Your task to perform on an android device: The computer table in my room is very old and damaged, and I want to replace it with a new wall mounted folding table, so find a wall mounted folding table for me in the Temu app.
Image 0: 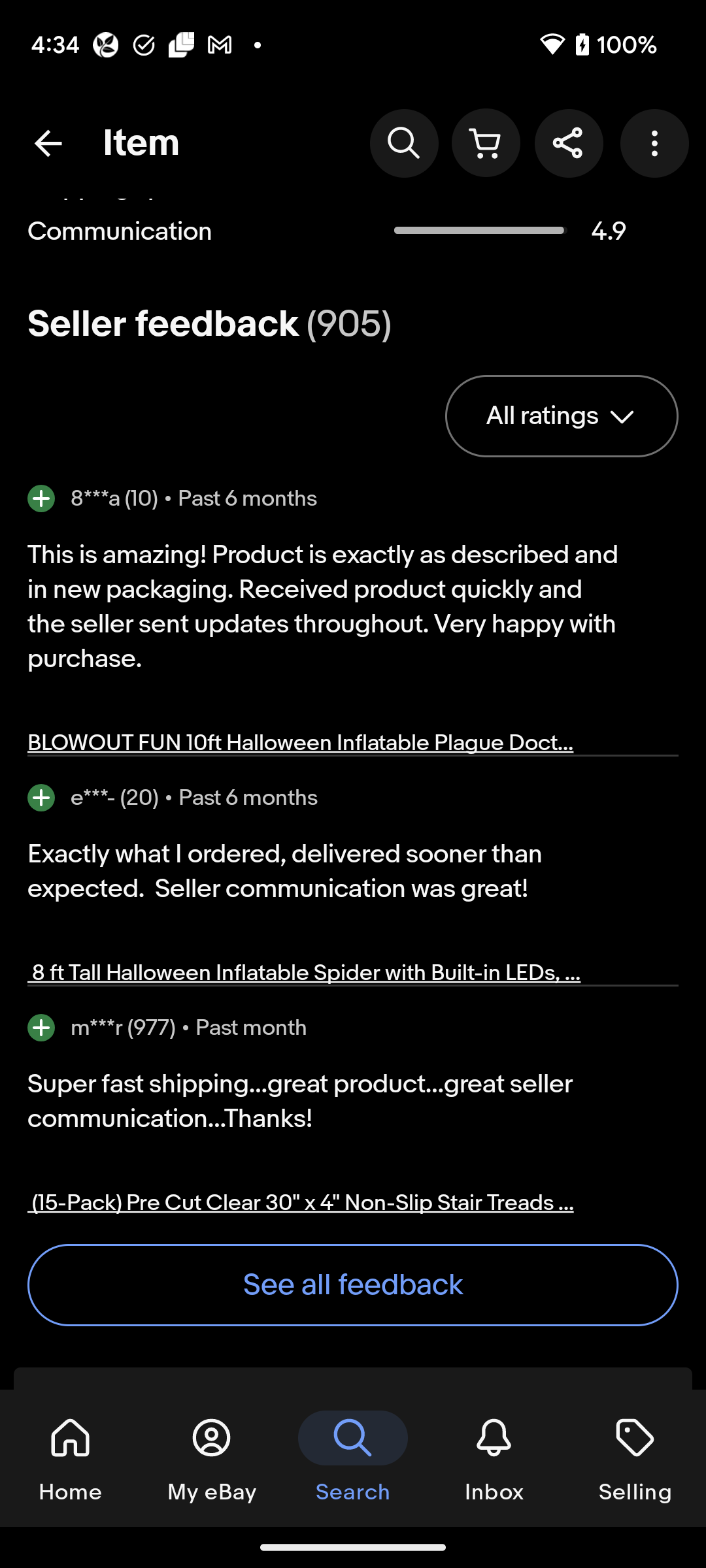
Open the Temu app.
Step 0: open app "Temu"
Image 1: 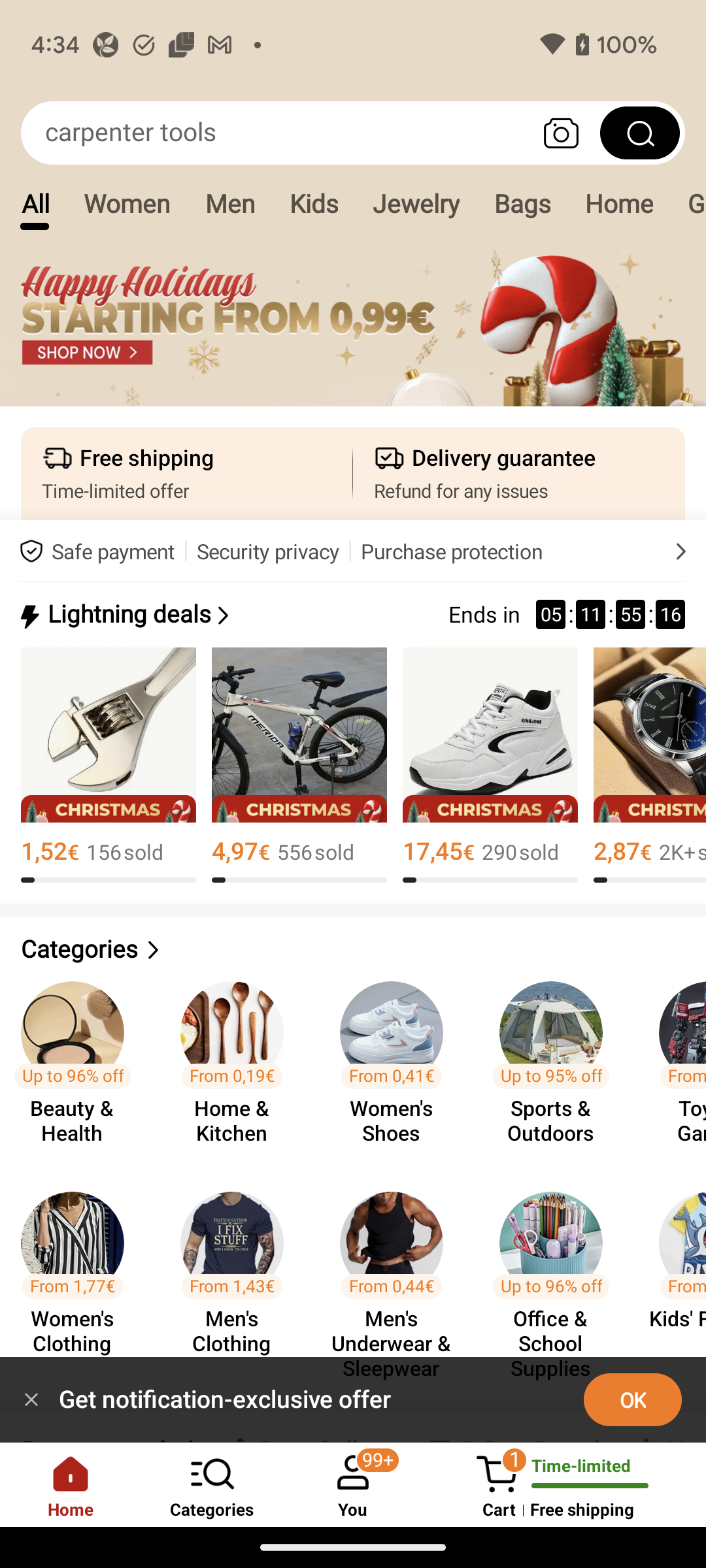
Click on the search bar at the top of the screen to search for the table.
Step 1: click (277, 133)
Image 2: 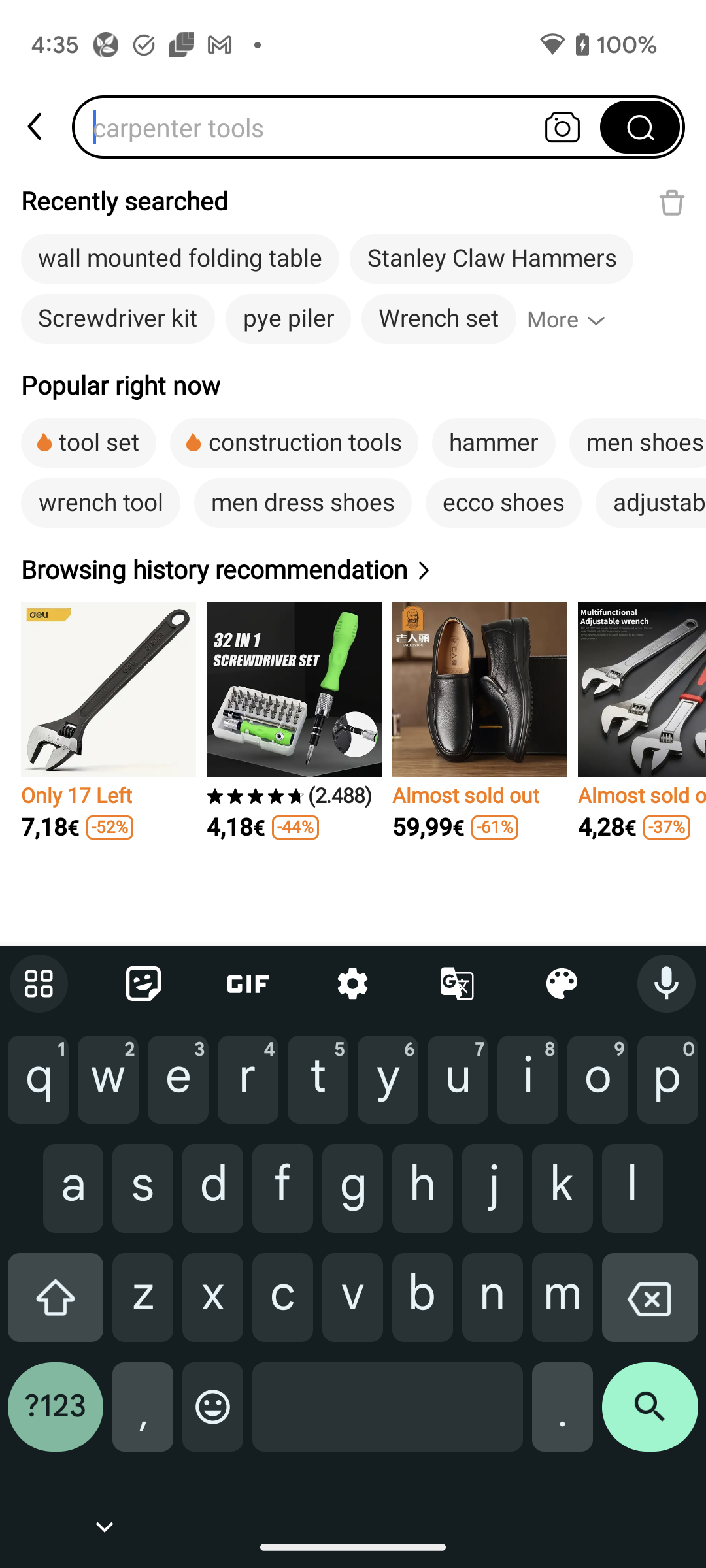
Type wall mounted folding table in the search bar to search for the table.
Step 2: type "wall mounted folding table"
Image 3: 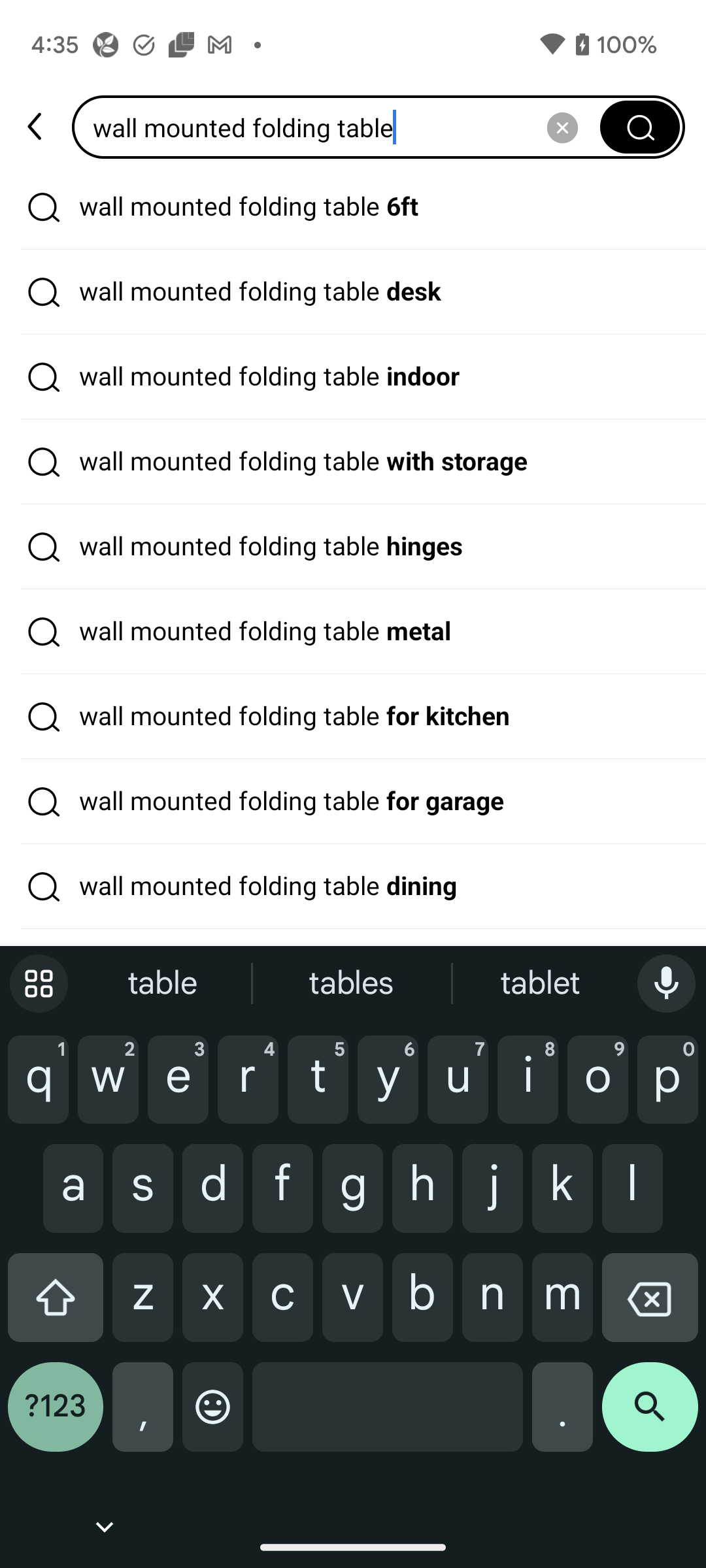
Click on the search icon at the bottom right corner of the screen to view the search result.
Step 3: click (650, 1417)